Your task to perform on an android device: On the Yummly app, can you view the FAQ about my saved recipes that are missing?
Image 1: 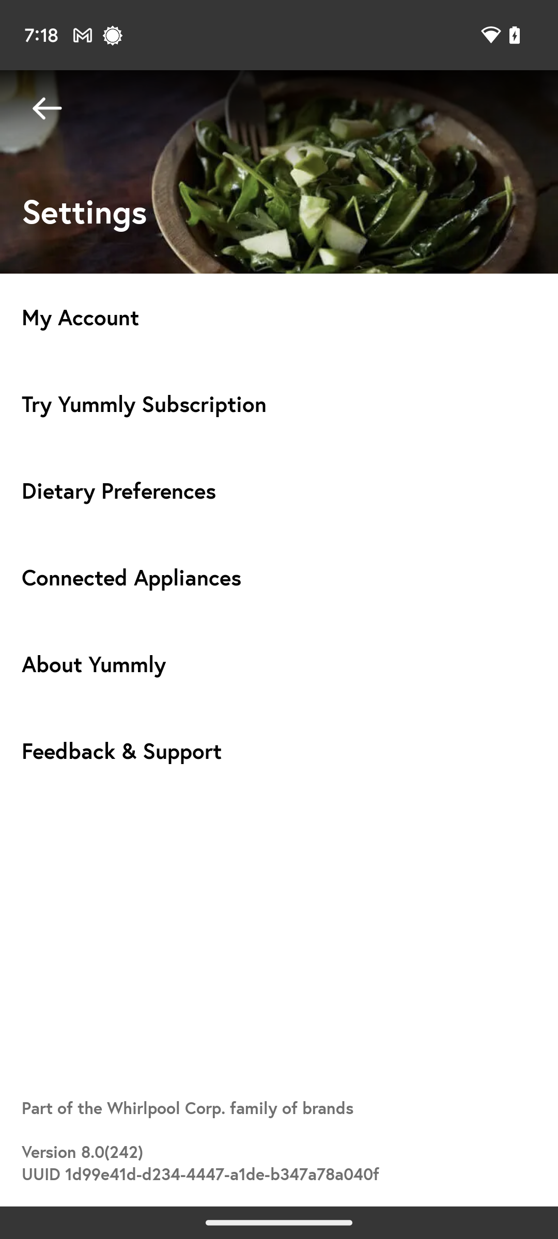
Click on Feedback & Support tab.
Step 1: click (279, 750)
Image 2: 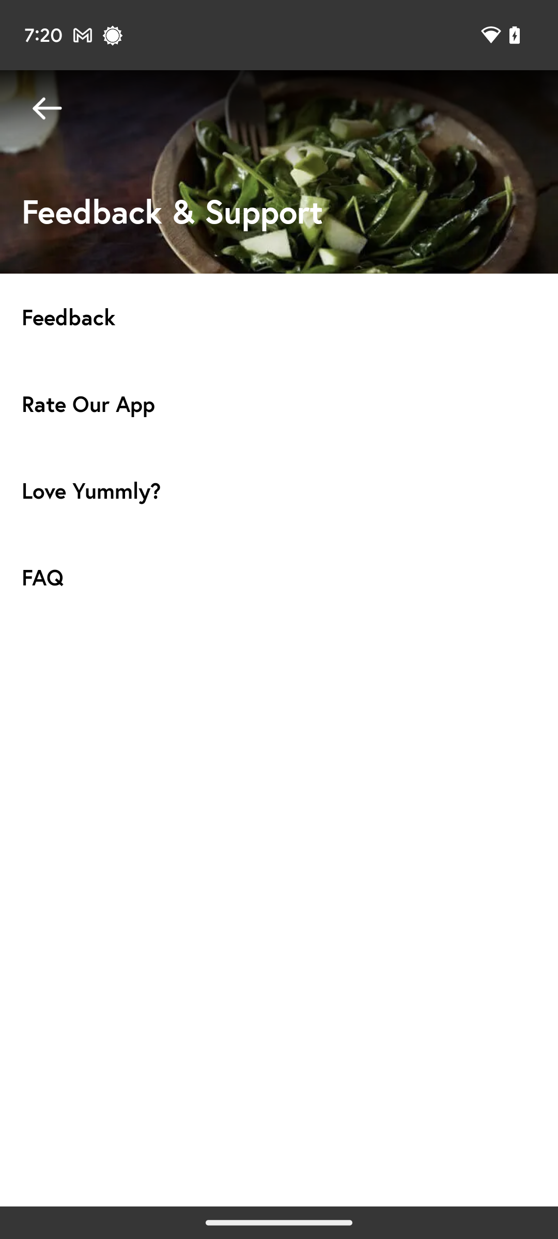
Click on FAQ tab.
Step 2: click (279, 577)
Image 3: 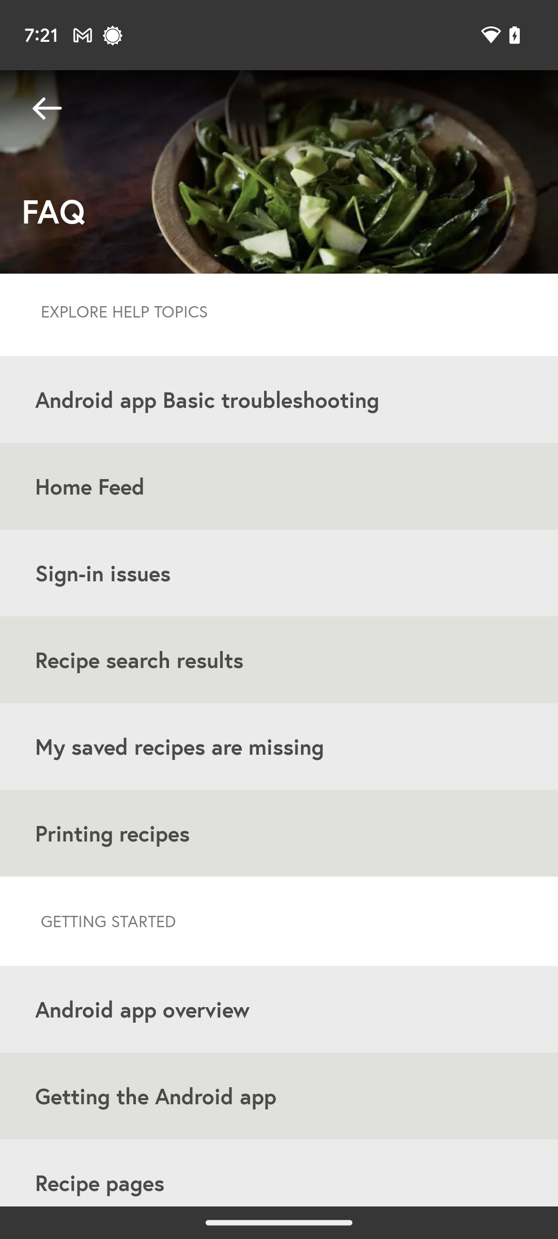
Click on my saved recipes that are missing FAQ.
Step 3: click (179, 746)